Your task to perform on an android device: Now I would like to view other shoe types from the same brand. Compare the price of other shoes from U.S. Polo ASSN. in the NNNOW app.
Image 0: 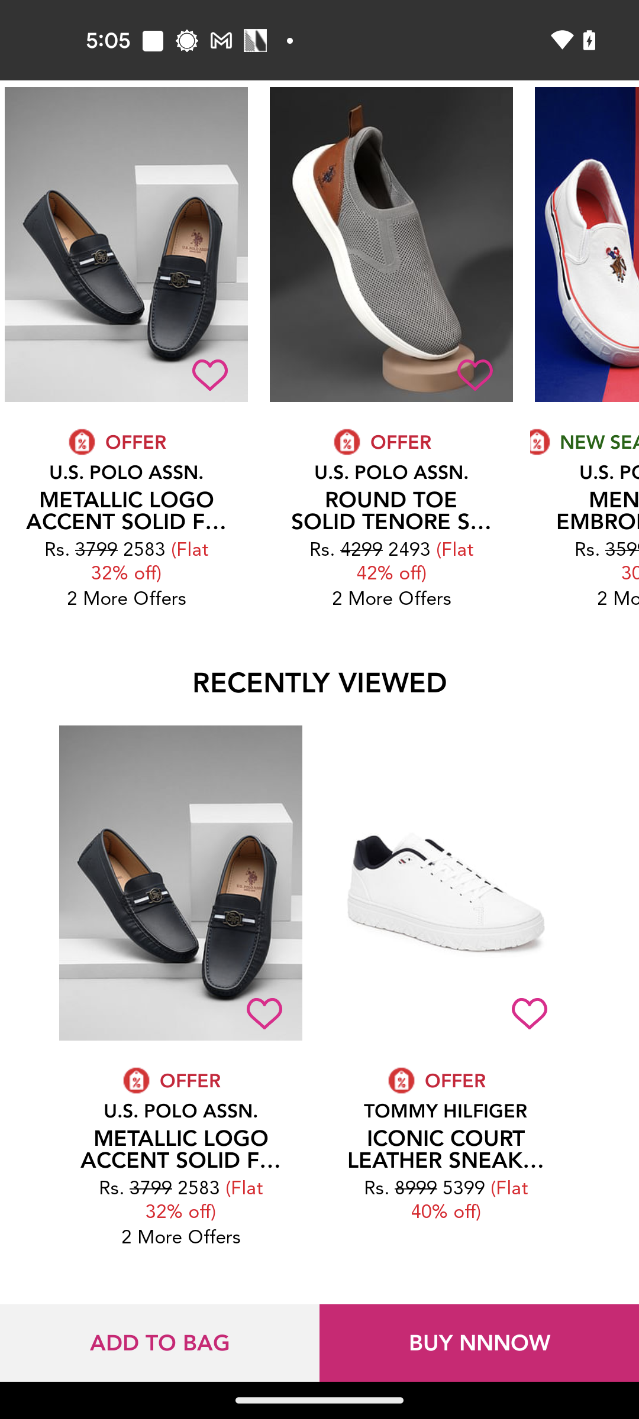
Swipe down to view similar products from the same brand
Step 0: scroll up
Image 2: 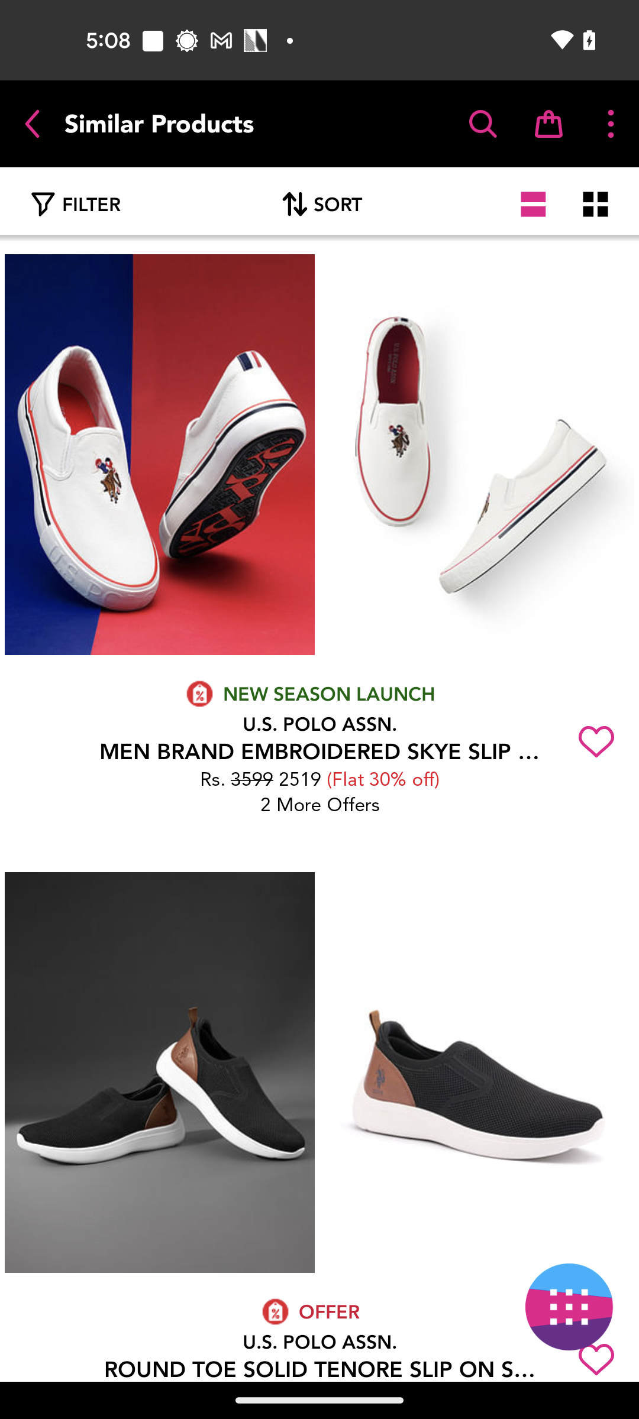
Swipe up to view more shoes
Step 2: scroll down
Image 3: 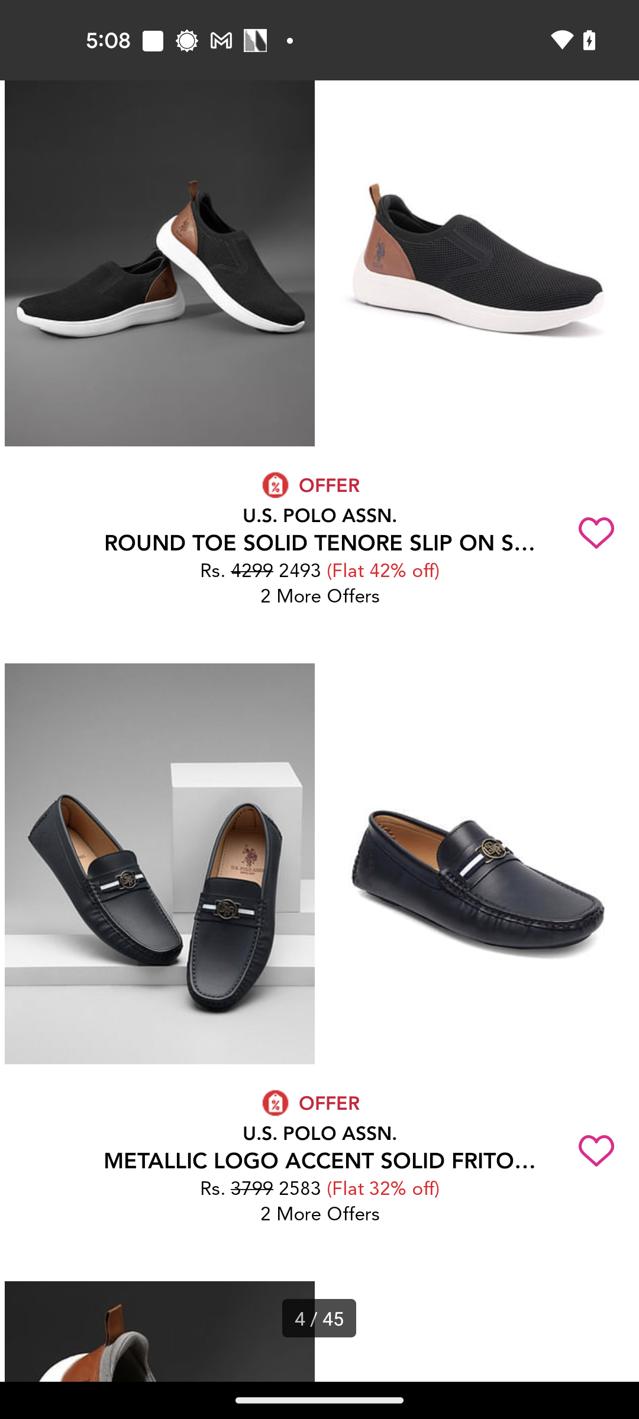
Swipe up to view more shoes
Step 3: scroll down
Image 4: 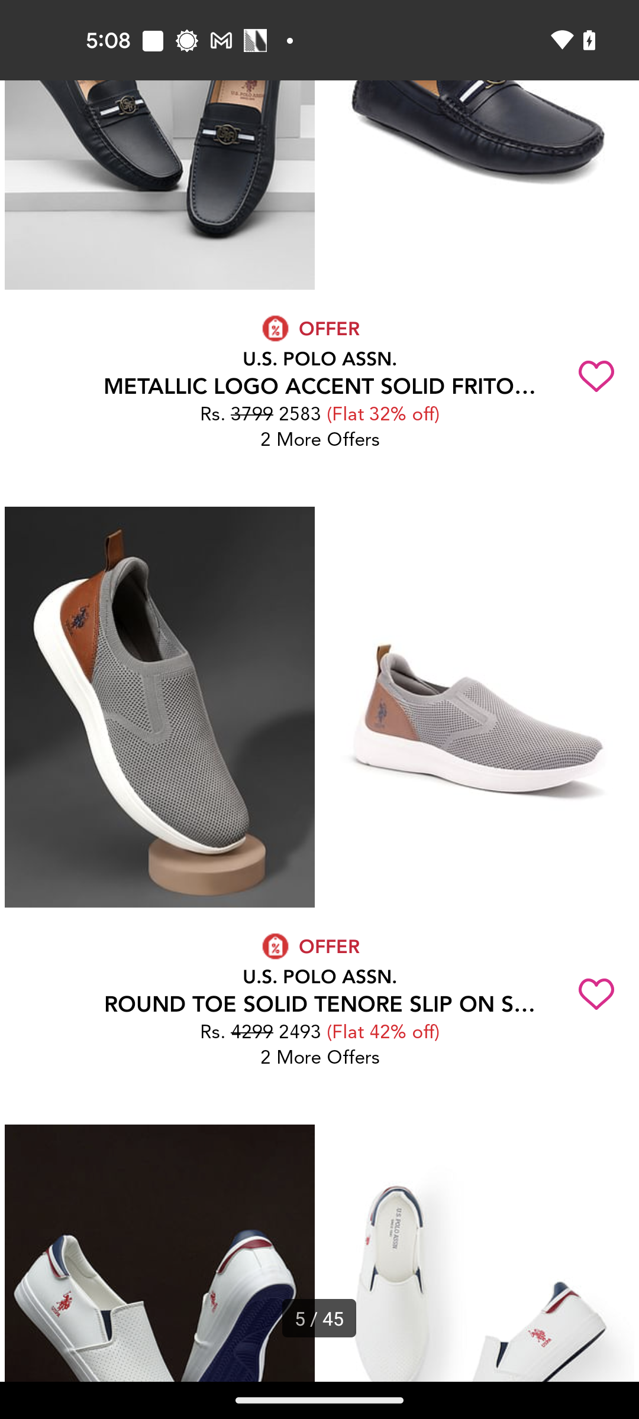
Swipe up to view more shoes
Step 4: scroll down
Image 5: 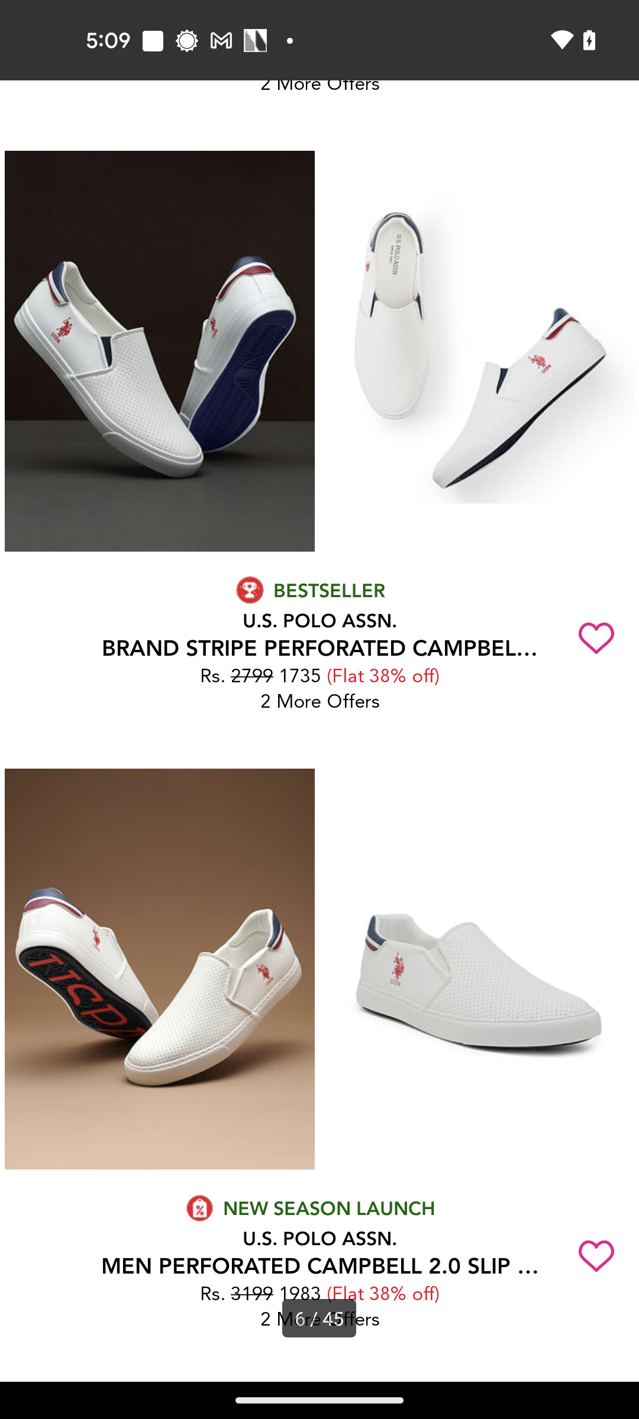
Swipe up to view more shoes
Step 5: scroll down
Image 6: 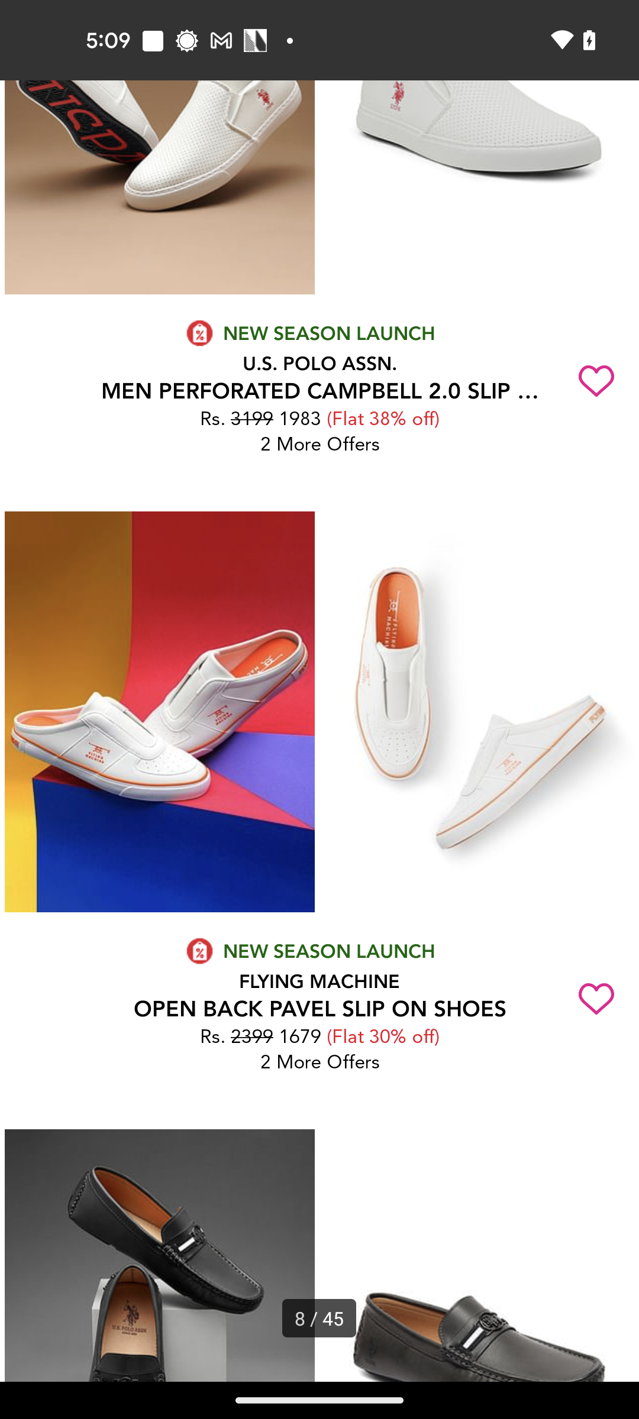
Swipe up to view more shoes
Step 6: scroll down
Image 7: 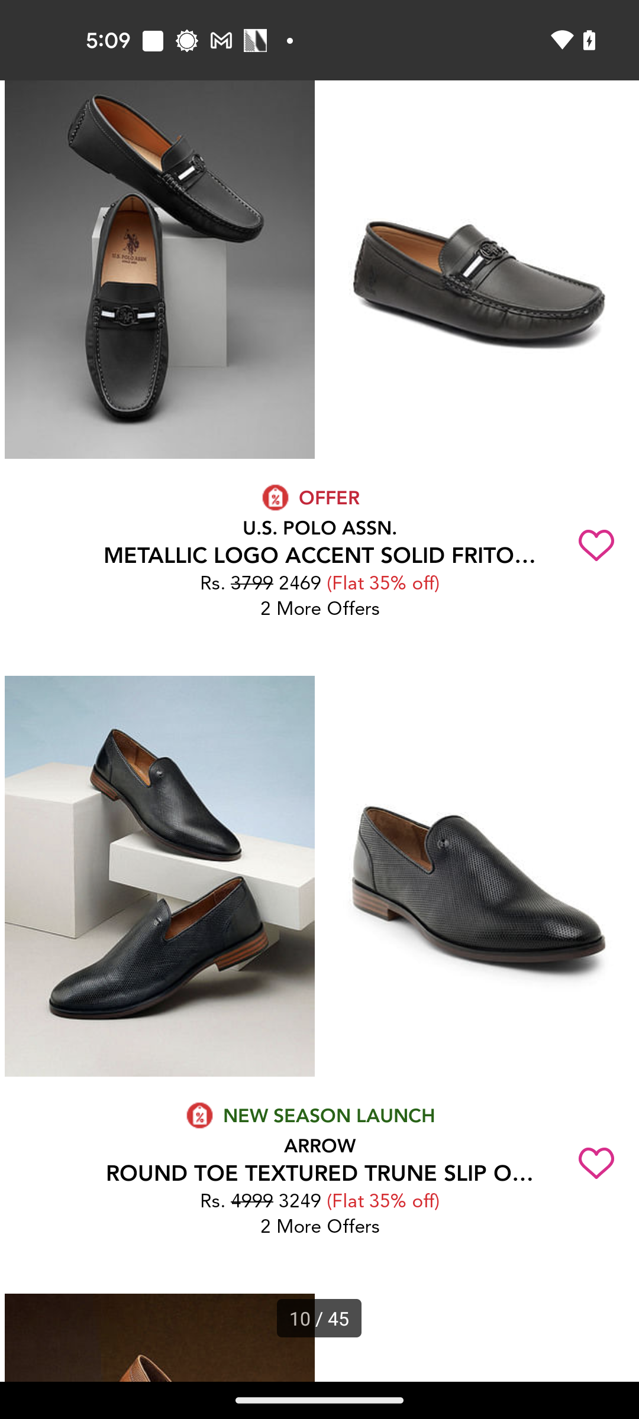
Swipe up to view more shoes
Step 7: scroll down
Image 8: 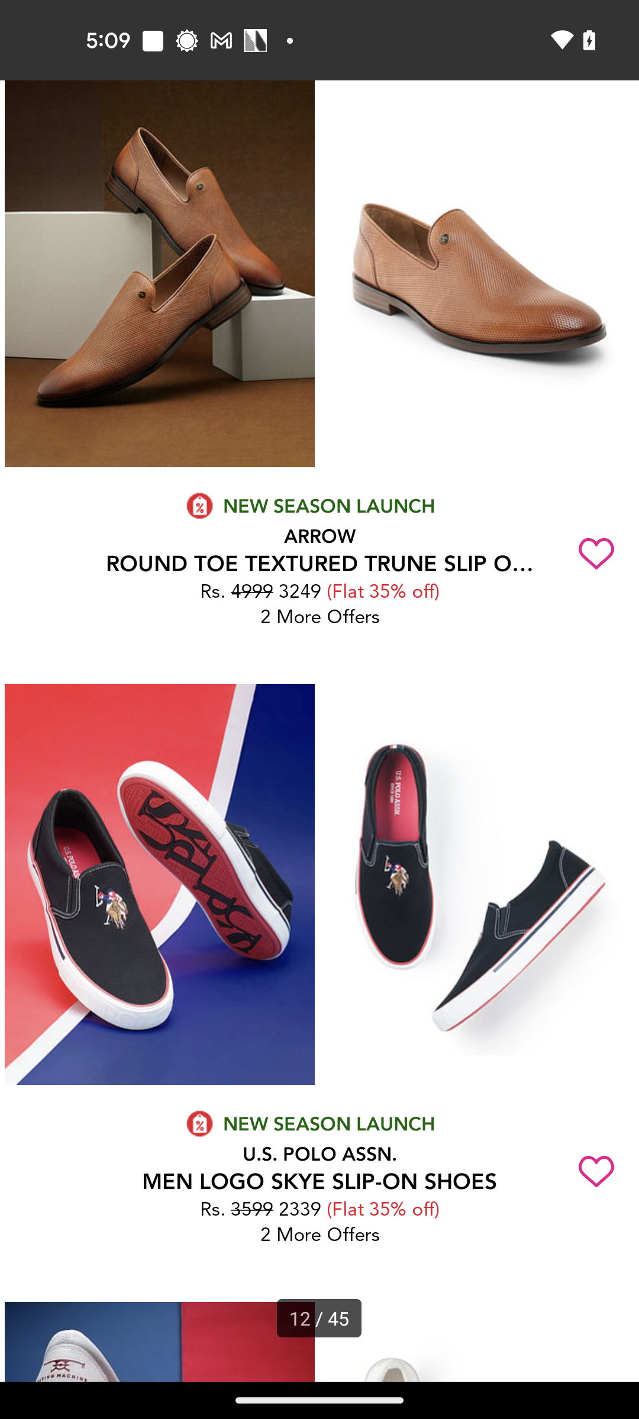
Swipe up to view more shoes
Step 8: scroll down